Your task to perform on an android device: Open Google Recorder app , Delete the Recording 1
Image 0: 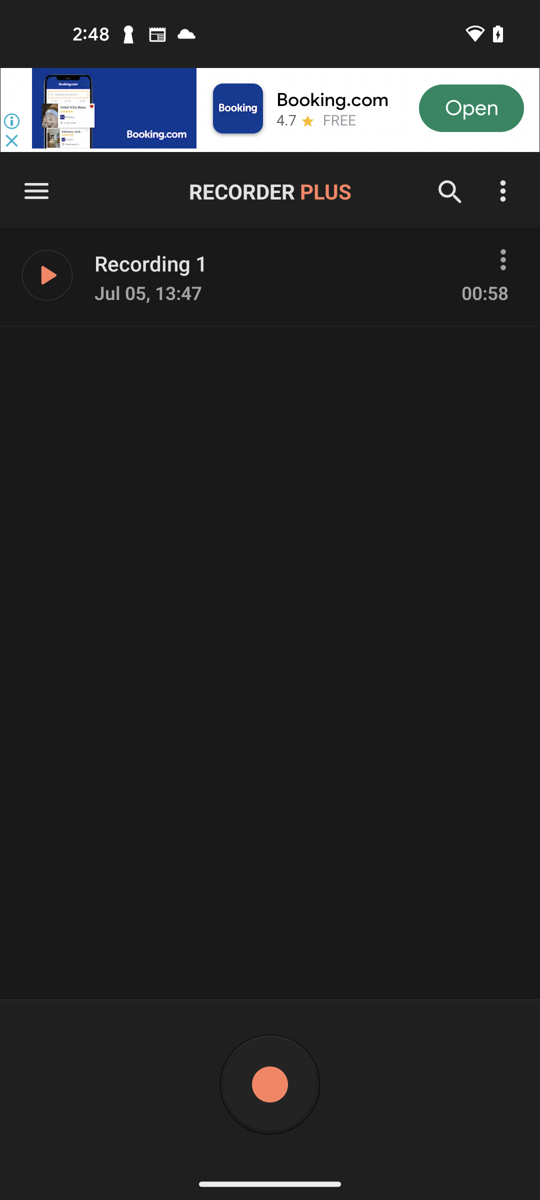
Open Google Recorder app
Step 0: open app "Recorder"
Image 1: 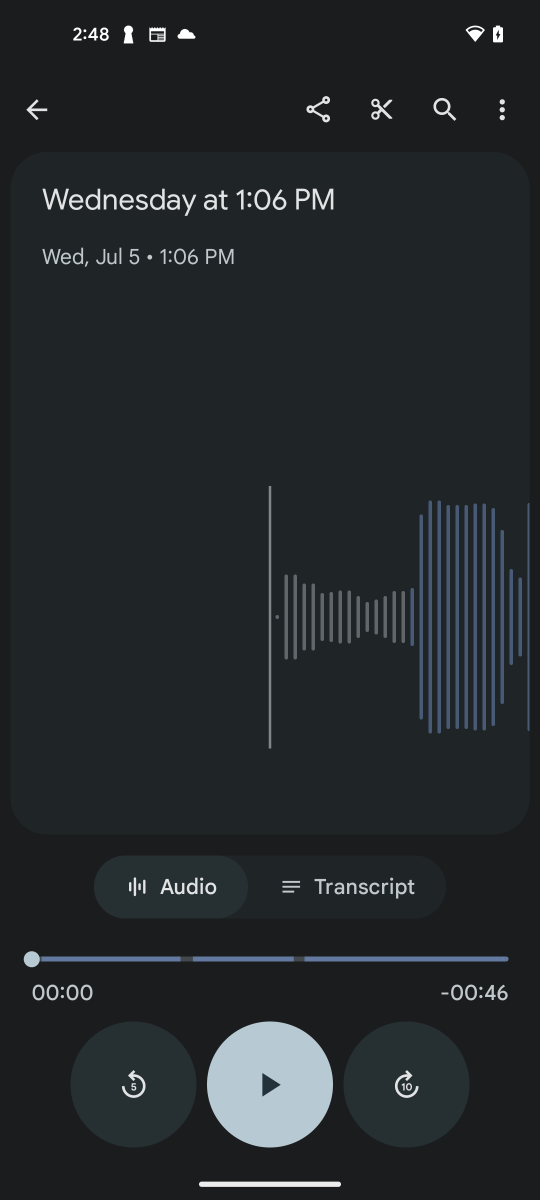
Click on the three dots at the top right corner of the screen
Step 1: click (508, 109)
Image 2: 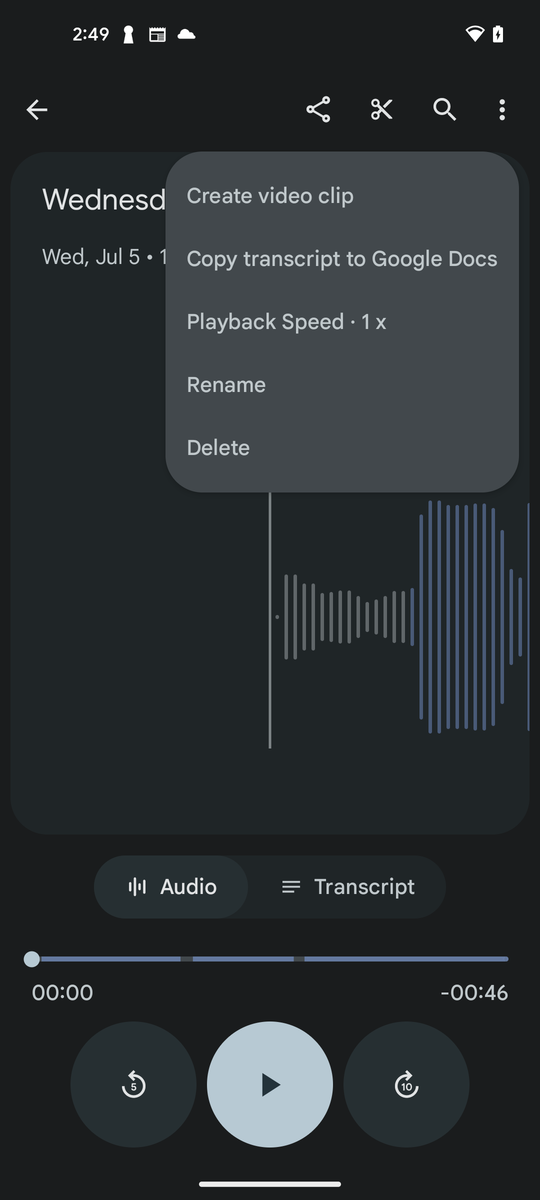
Click on the Delete at the pop up window
Step 2: click (342, 448)
Image 3: 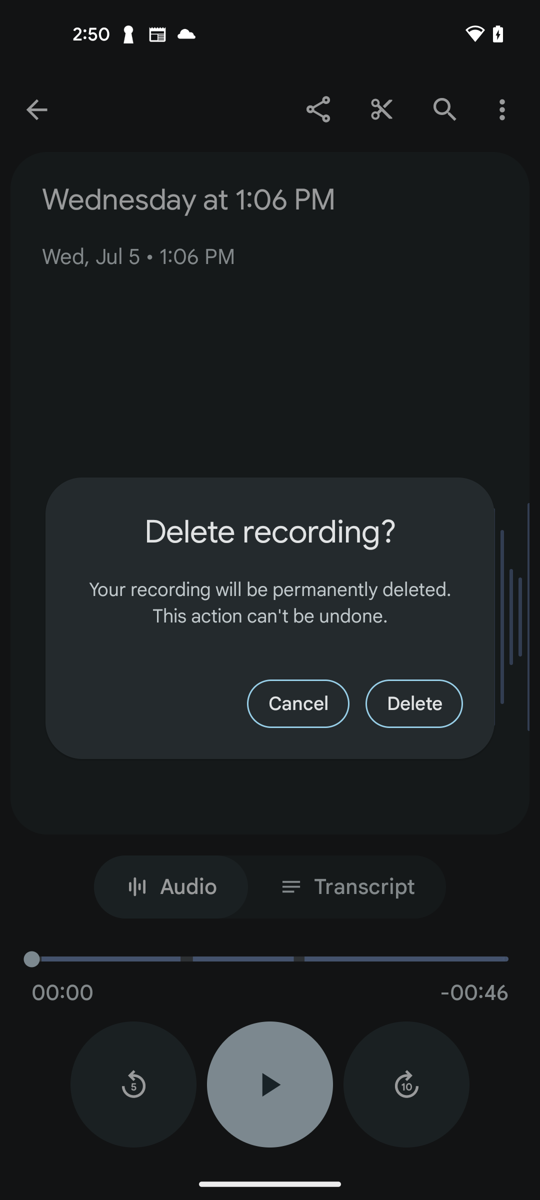
Click on the Delete button at the pop up window
Step 3: click (414, 703)